Your task to perform on an android device: Open Mappls MapmyIndia app, Get direction from your current location to Jantar Mantar New Delhi and start to navigate
Image 0: 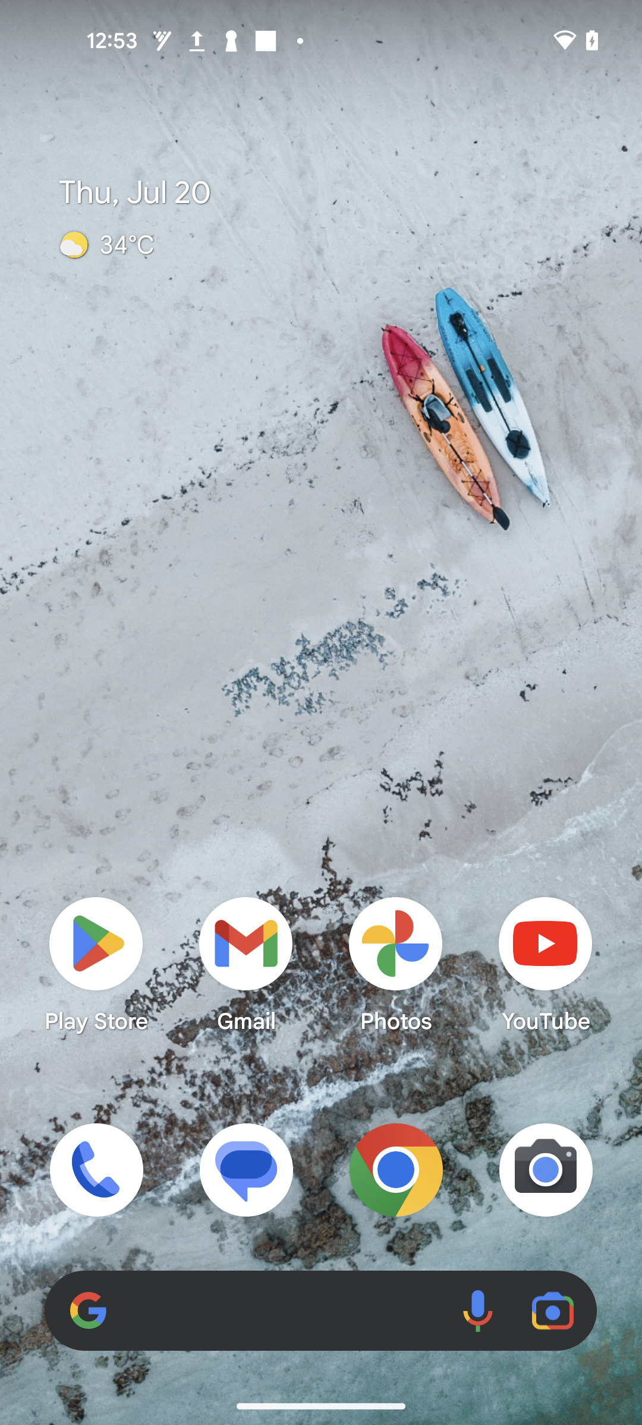
Open Mappls MaymyIndia app
Step 0: open app "Mappls MapmyIndia"
Image 1: 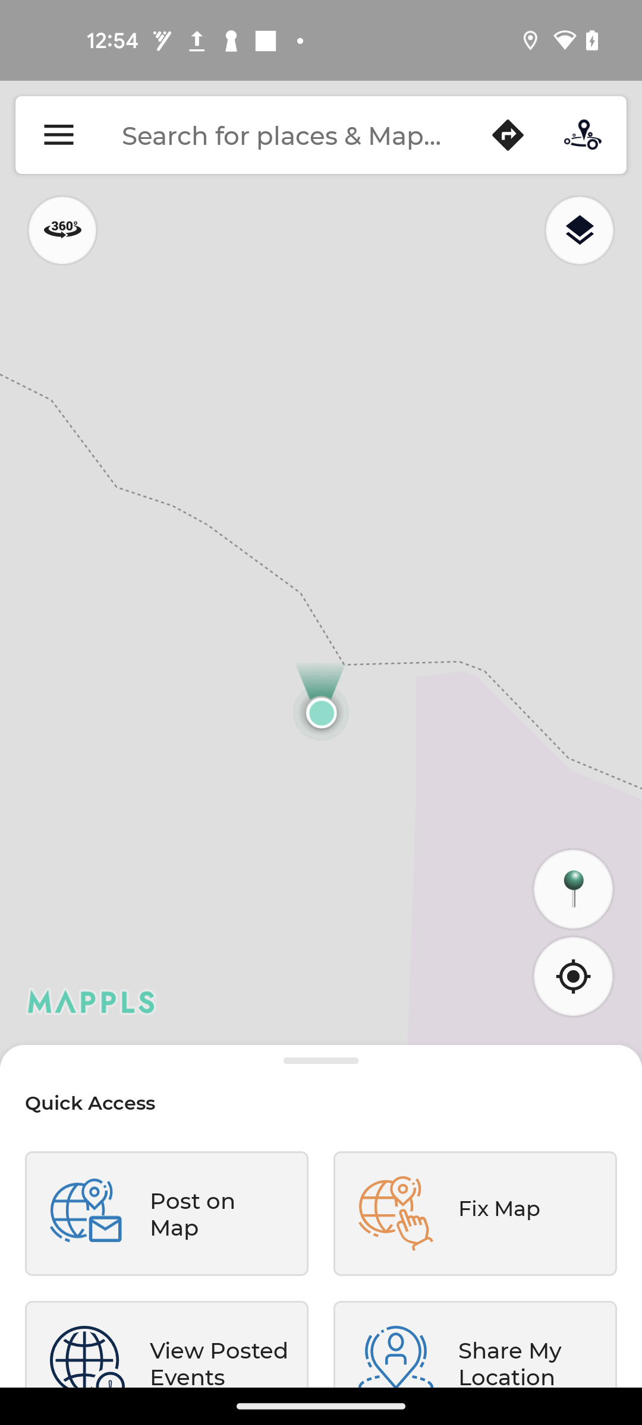
Click on the search bar at the top of the screen
Step 1: click (289, 135)
Image 2: 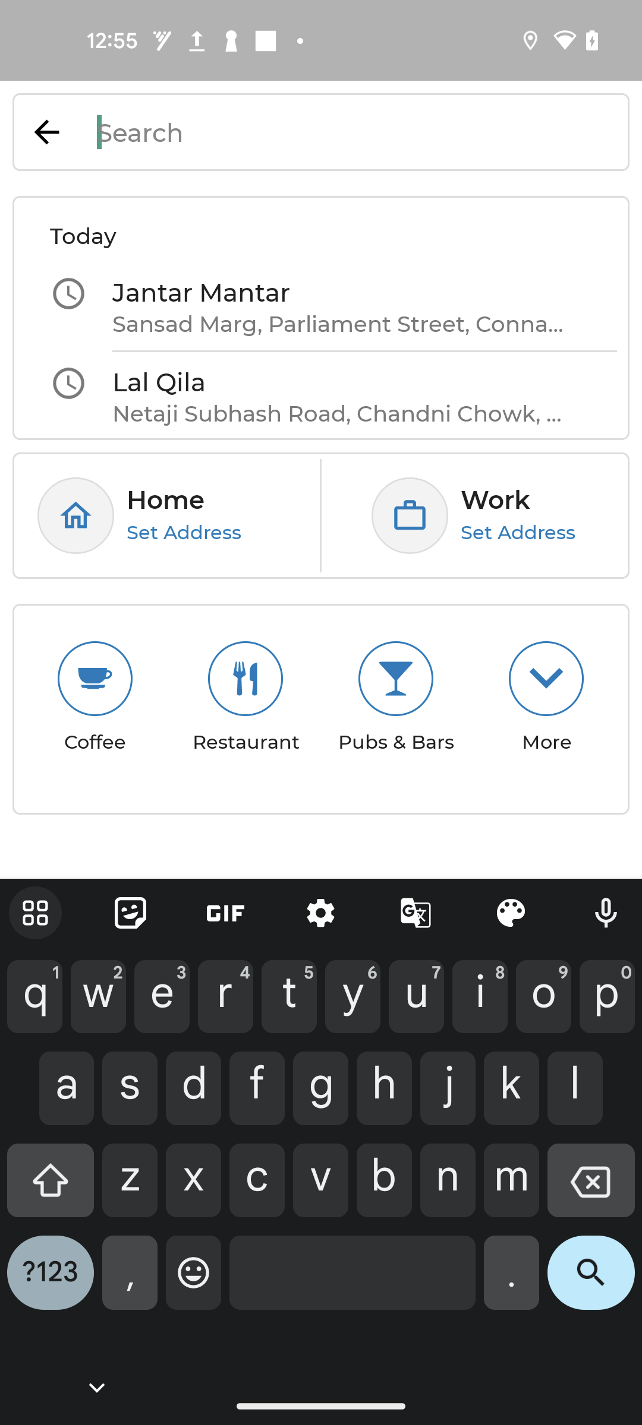
Search For Jantar Mantar New Delhi
Step 2: type "Jantar Mantar New Delhi"
Image 3: 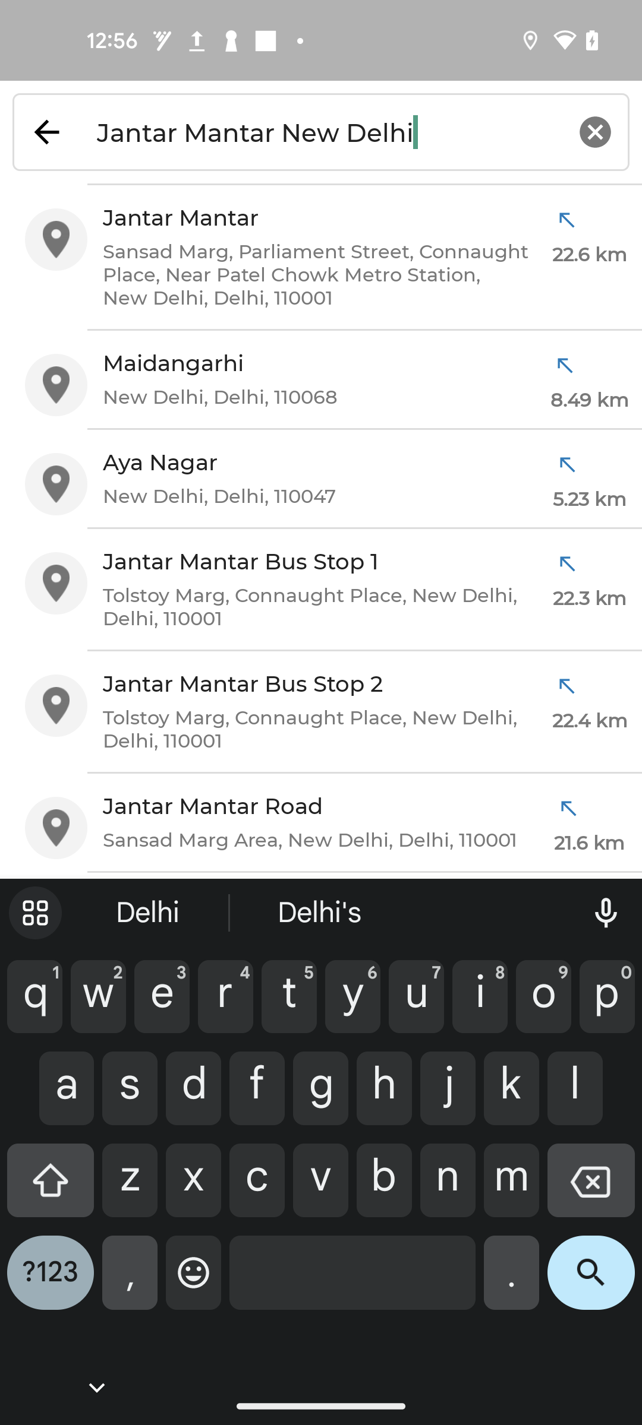
Click on the first search result
Step 3: click (316, 274)
Image 4: 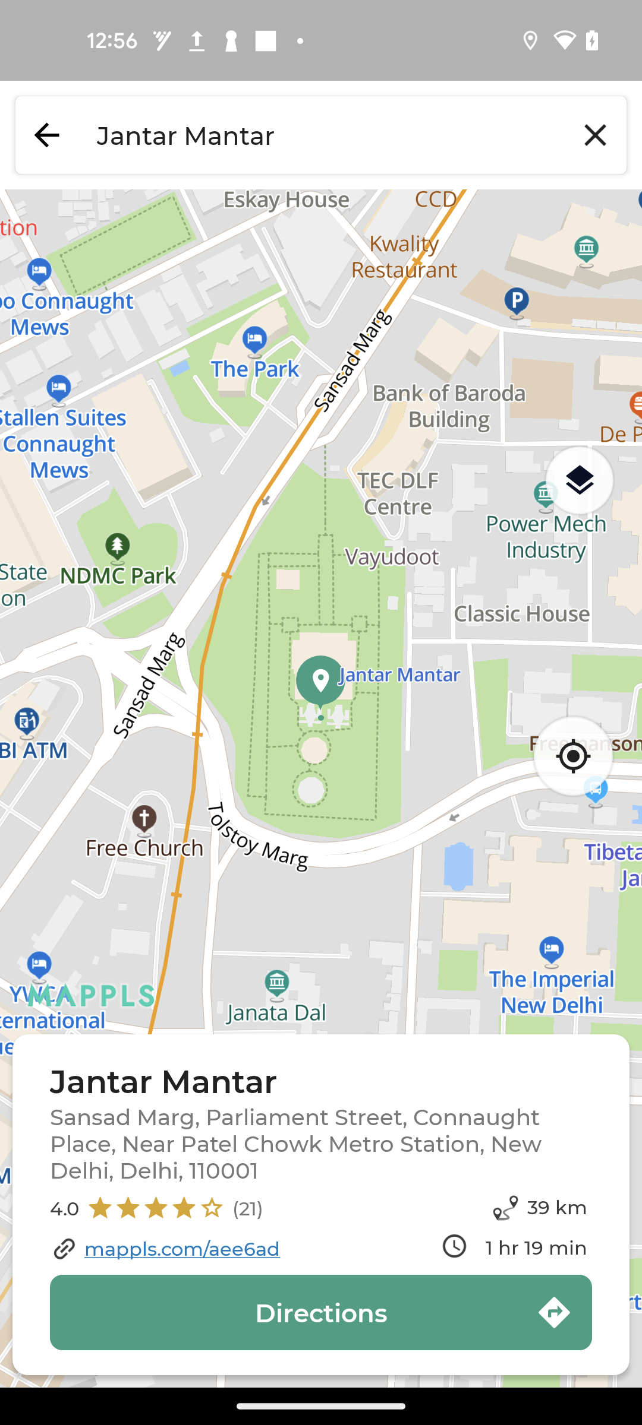
Click on the Directions button at the bottom of the screen
Step 4: click (321, 1312)
Image 5: 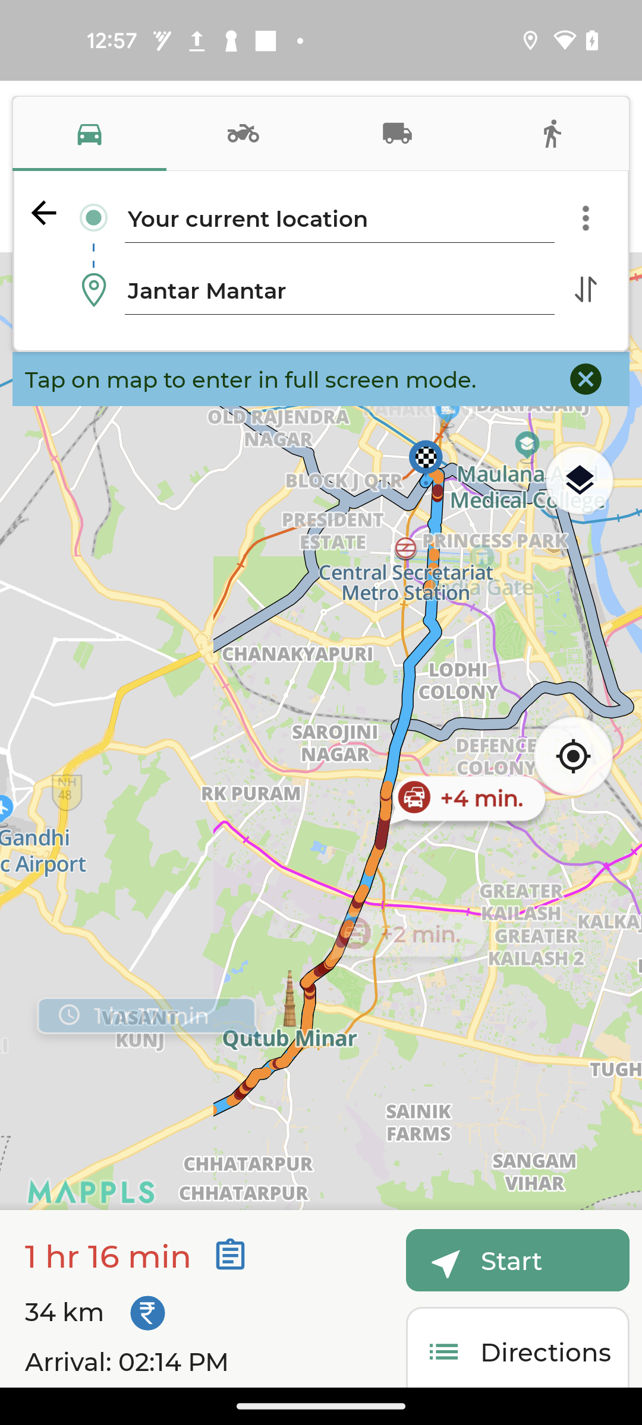
Click on the Start button at the bottom of the screen
Step 5: click (555, 1260)